Your task to perform on an android device: I will get the nutritional information for apple pie on the Yummly app to keep track of my calorie intake.
Image 0: 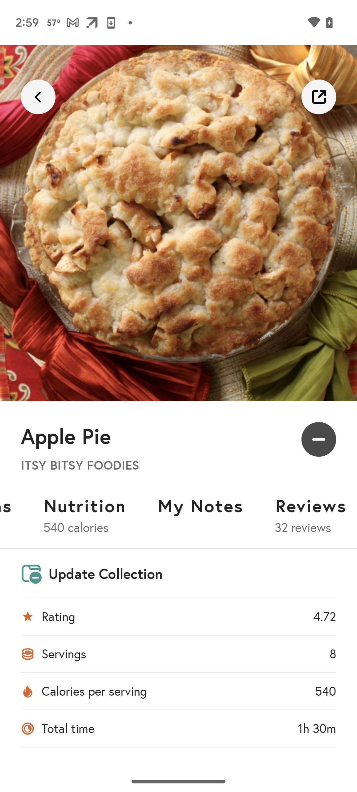
Click on Nutrition
Step 0: click (84, 505)
Image 1: 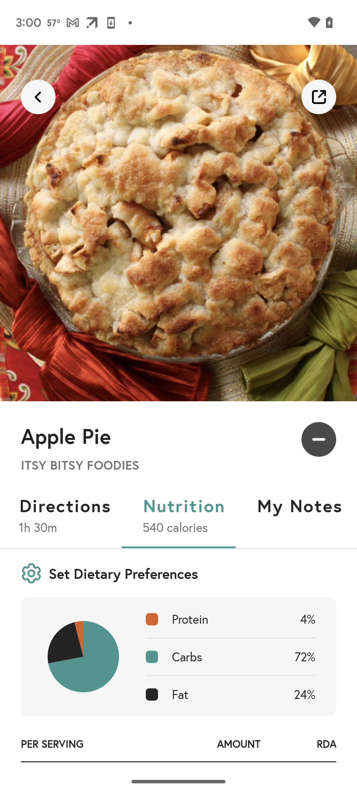
Swipe up
Step 1: scroll down